Your task to perform on an android device: View for a drilling machine that has over four stars in the Flipkart app.
Image 0: 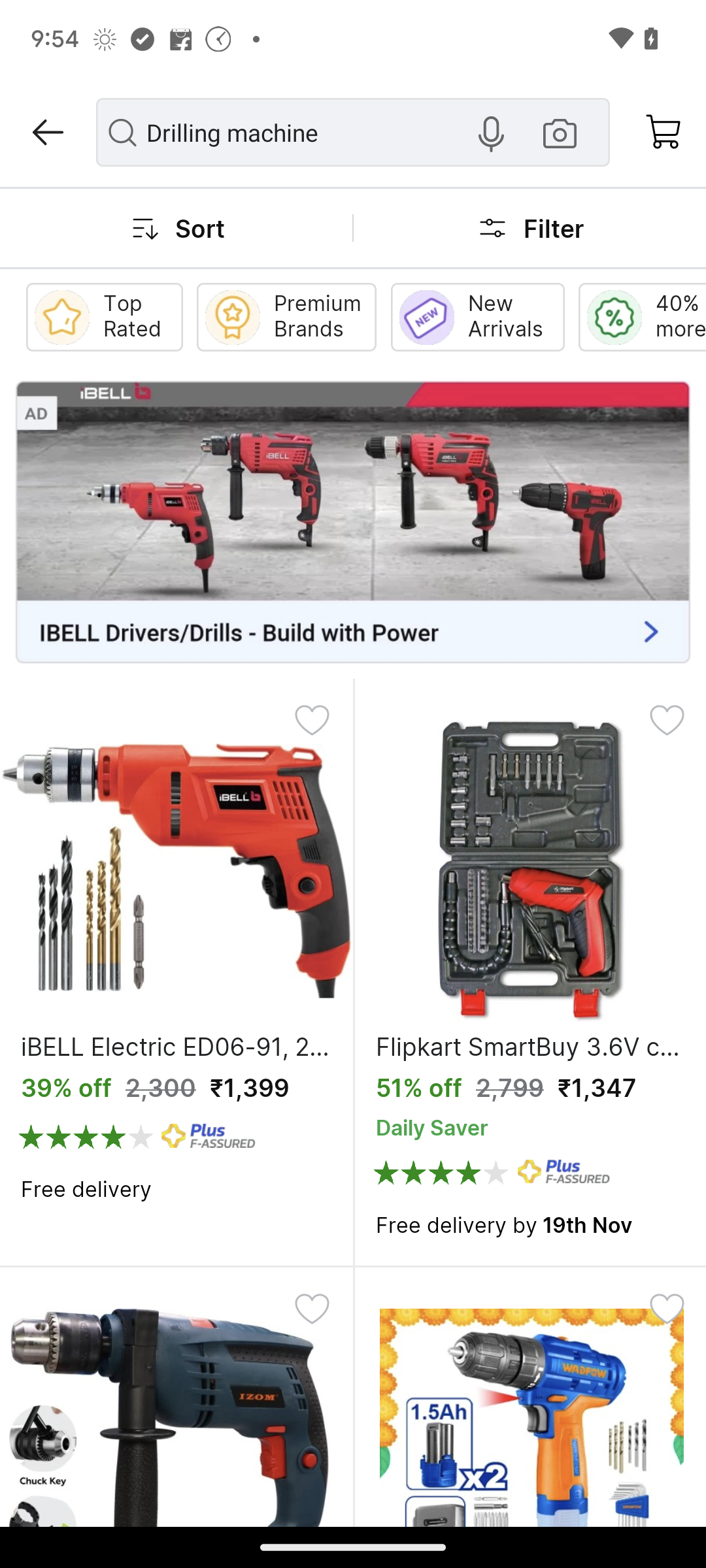
Scroll down to view the product over four stars.
Step 0: scroll down
Image 1: 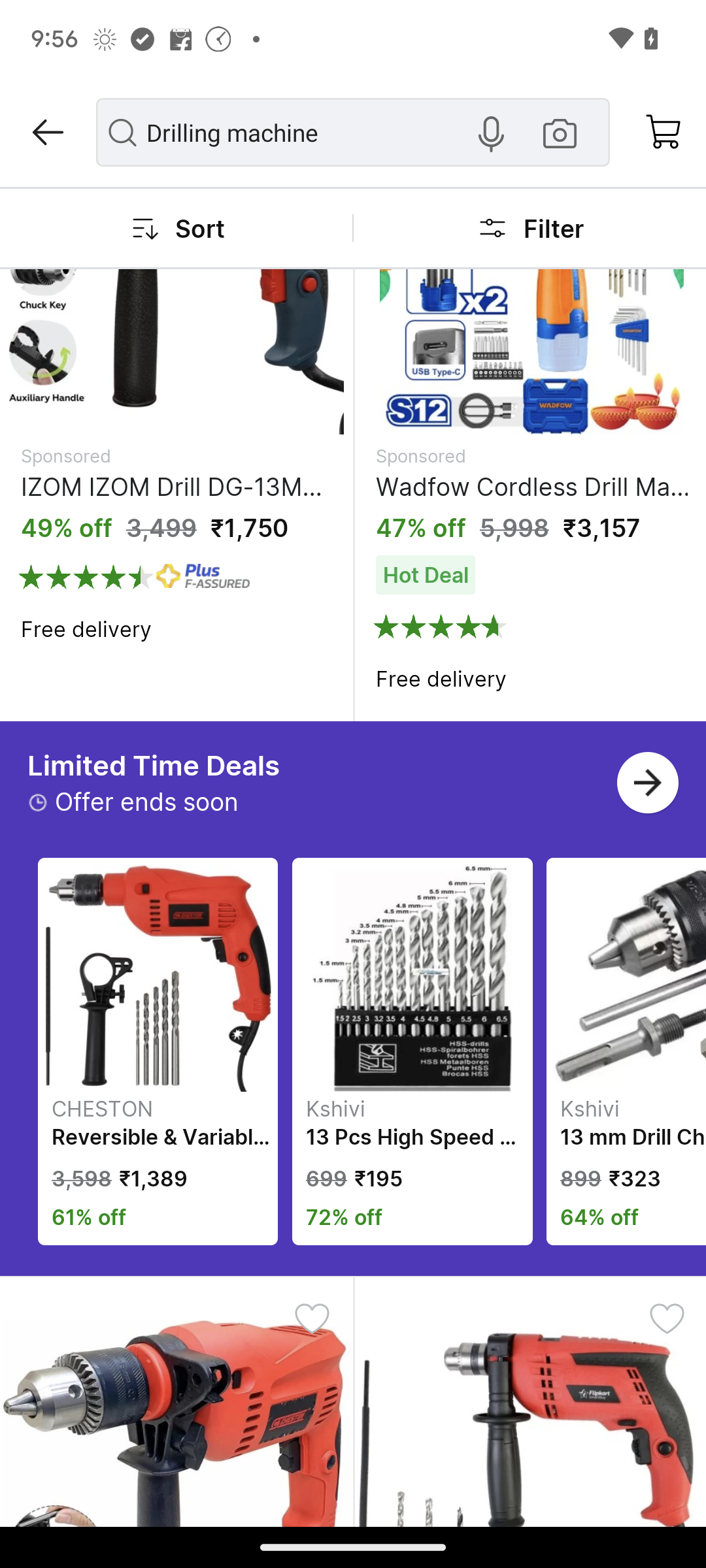
Click on the Wadfow Cordless Drill Machine.
Step 1: click (529, 404)
Image 2: 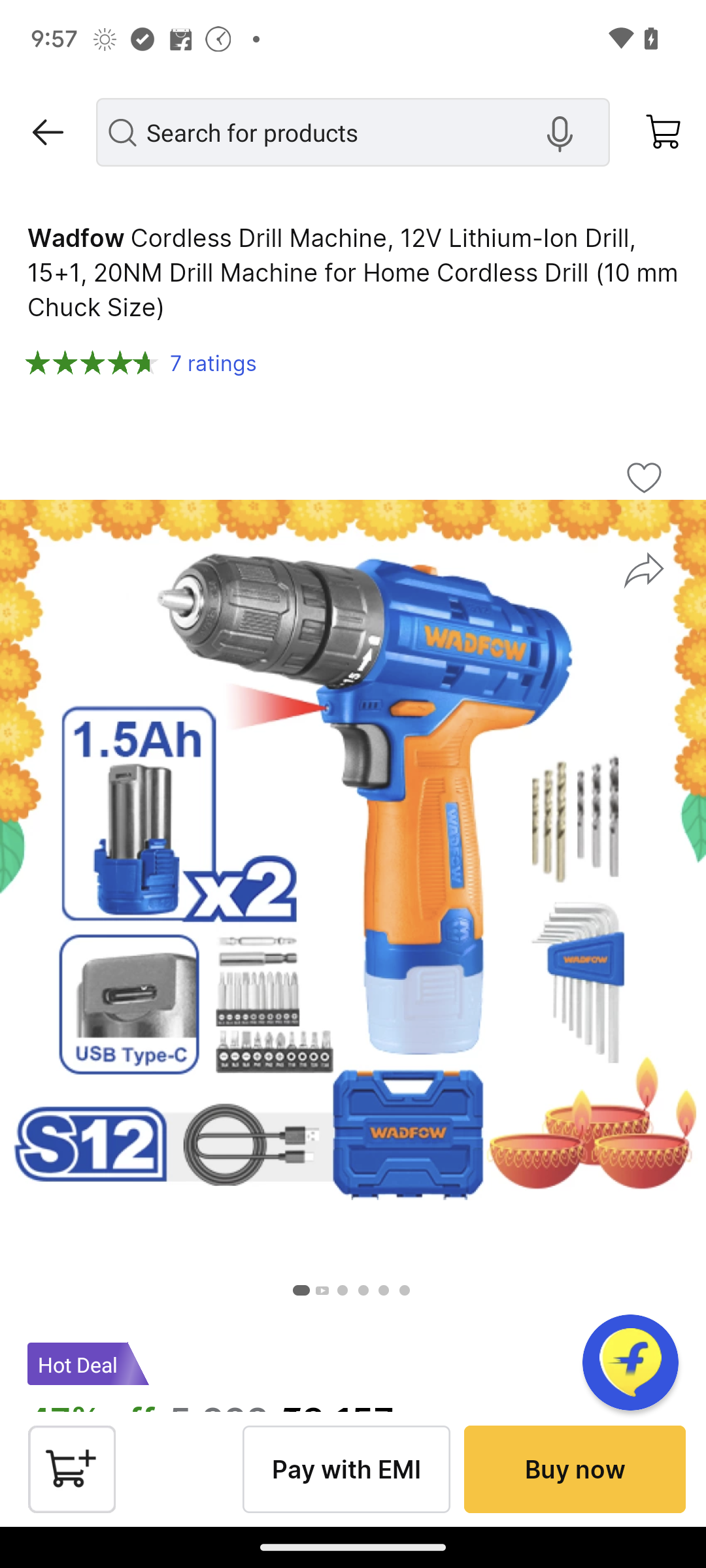
Swipe down to view the details.
Step 2: scroll down